Your task to perform on an android device: I am planning to plant a "mango" plant in my garden, so on LeafSnap, help me look for gardening tips such as soil pH, sunlight exposure, planting time, etc. for the mango plant.
Image 0: 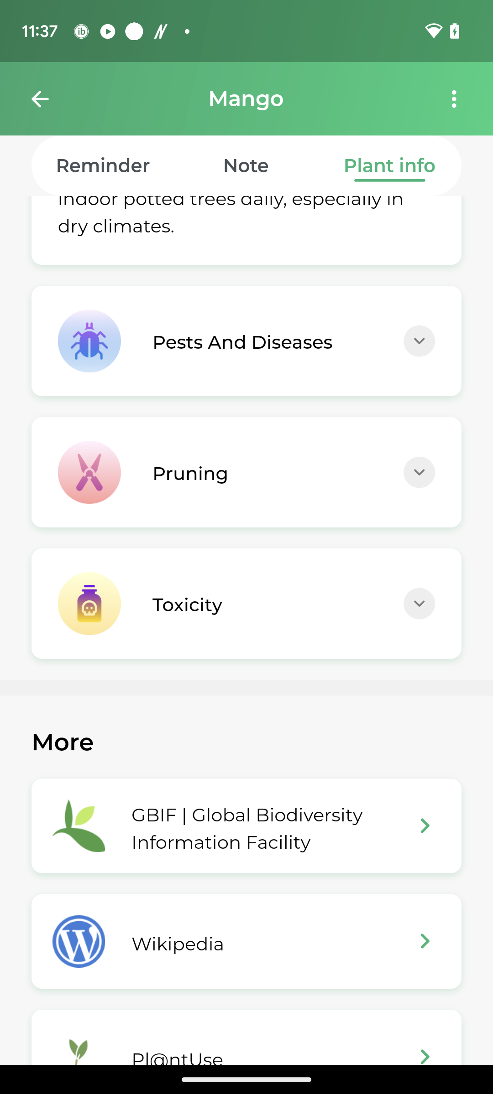
Scroll down
Step 0: scroll up
Image 1: 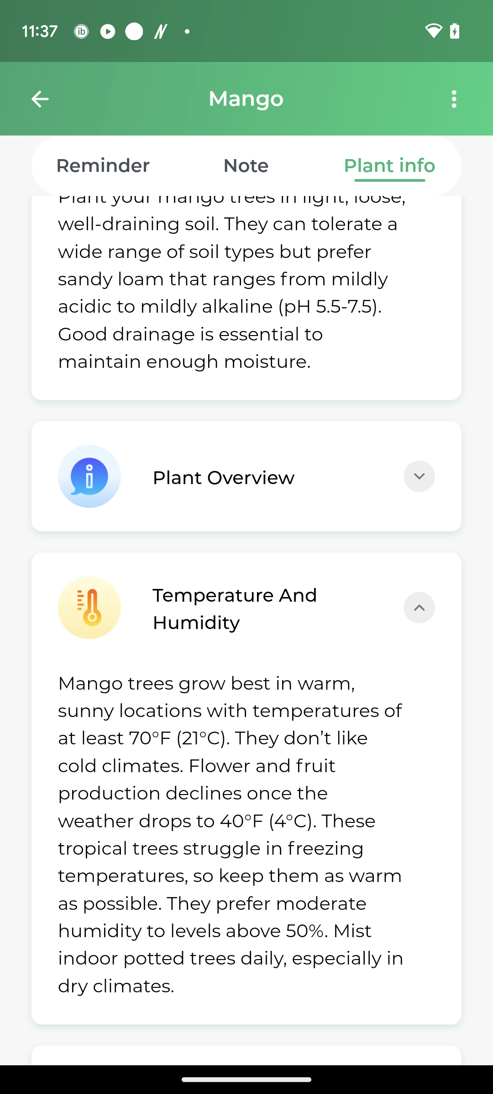
Scroll down
Step 1: scroll up
Image 2: 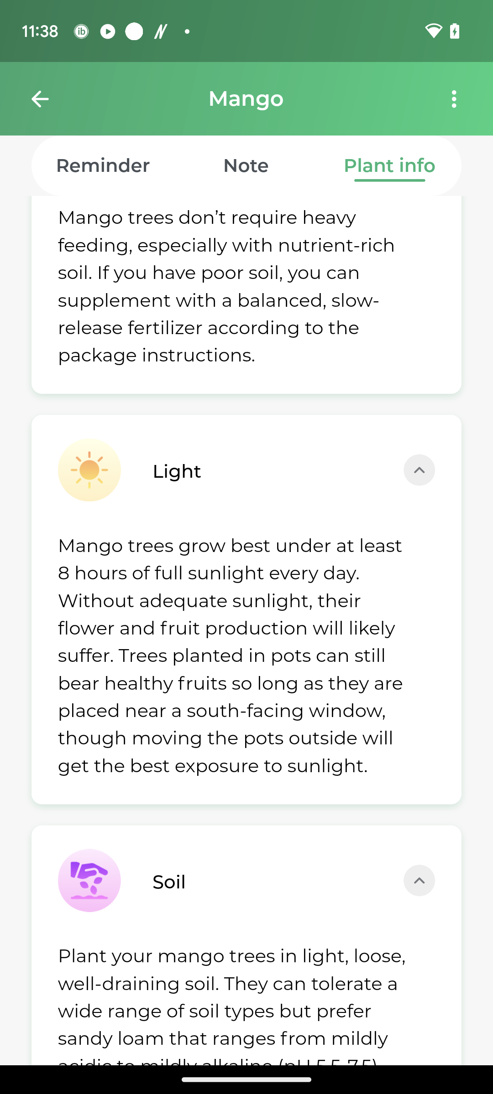
Scroll down
Step 2: scroll up
Image 3: 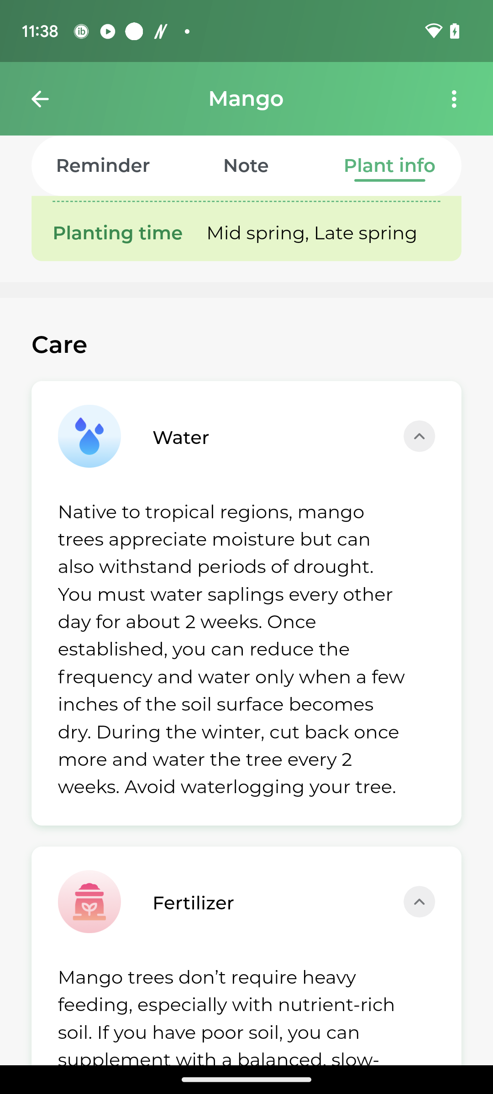
Scroll down
Step 3: scroll up